Your task to perform on an android device: Share the train schedule information from Sao Paulo to Brooklin with my brother Tiago at tiago121@gmail.com in the CityMapper app.
Image 0: 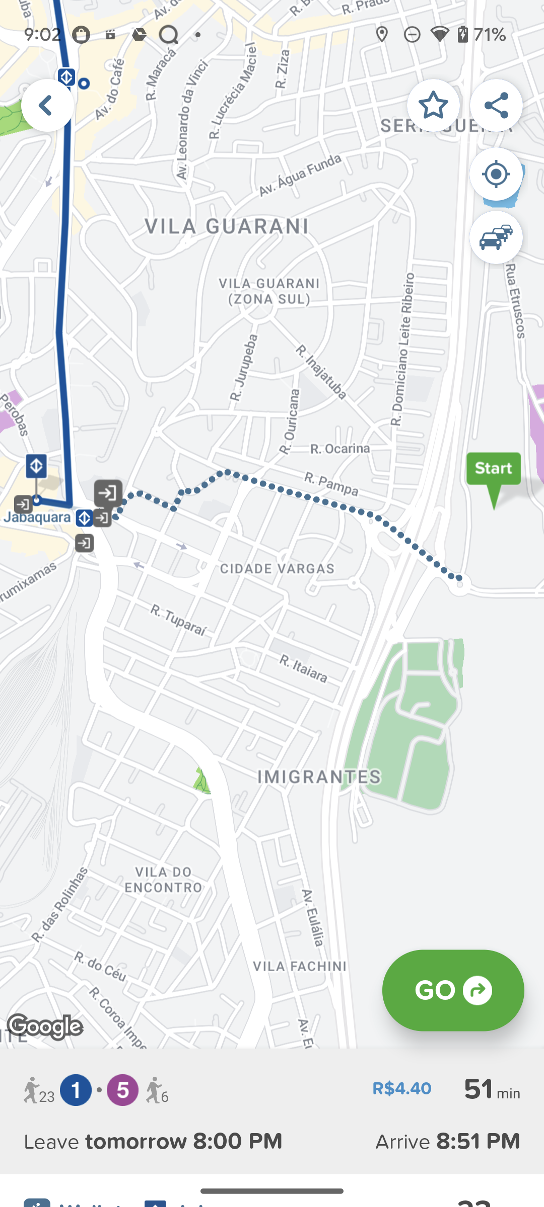
Click on the share icon at the top right corner of the screen
Step 0: click (496, 105)
Image 1: 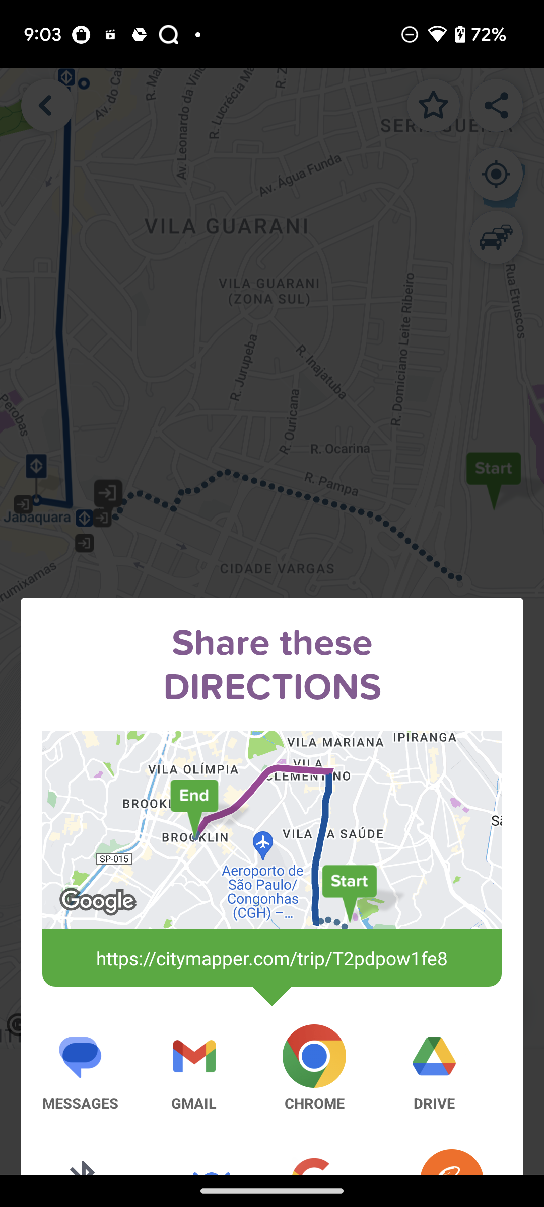
Click on GMAIL option
Step 1: click (193, 1068)
Image 2: 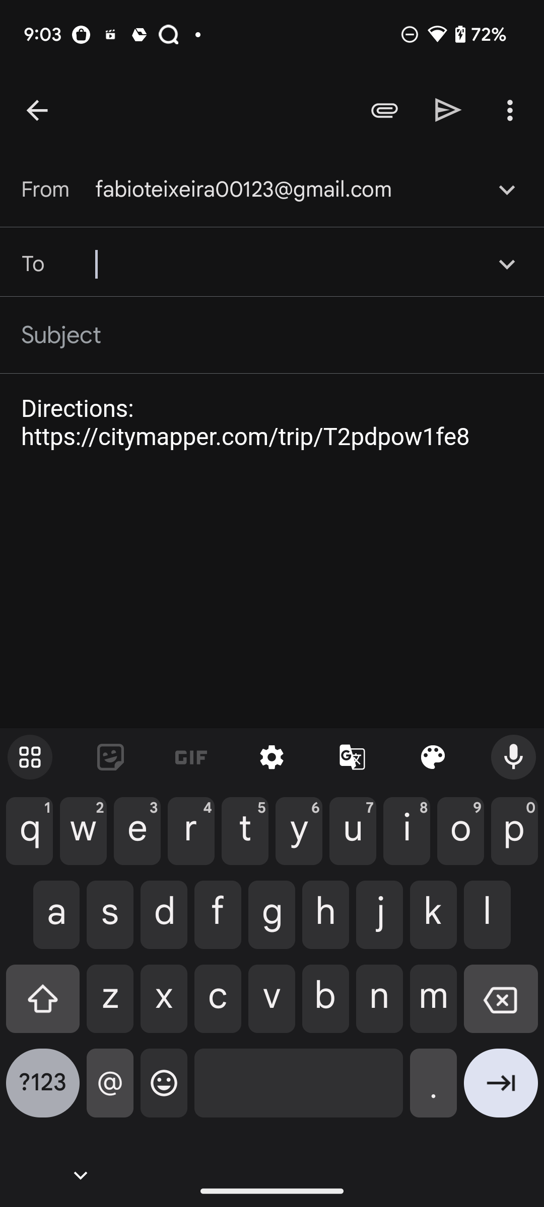
Add recipient as tiago121@gmail.com
Step 2: type " tiago121@gmail.com"
Image 3: 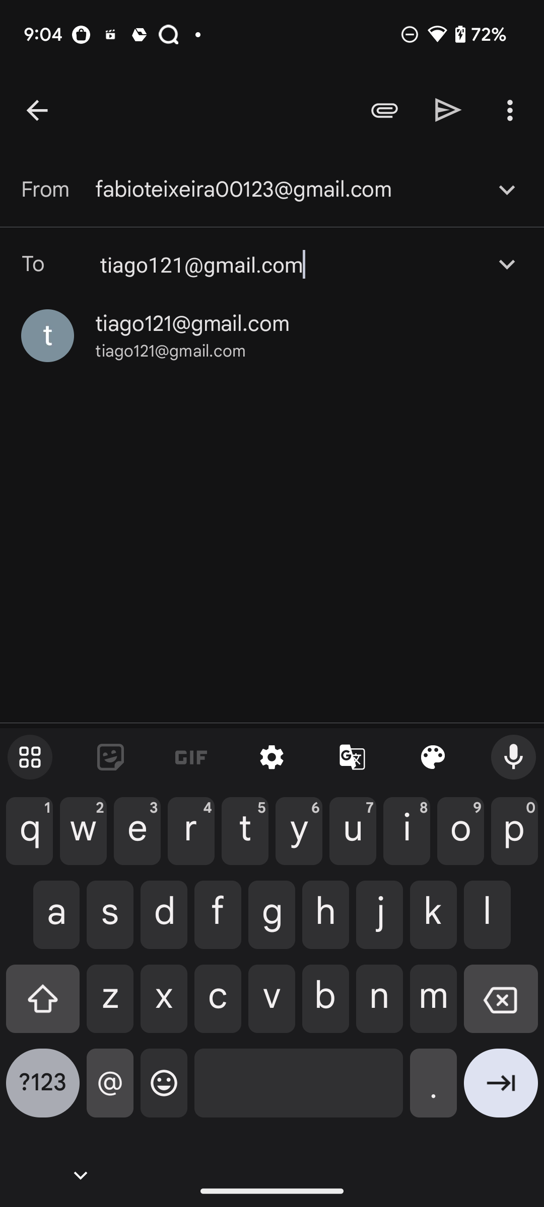
Click on tiago121@gmail.com
Step 3: click (192, 323)
Image 4: 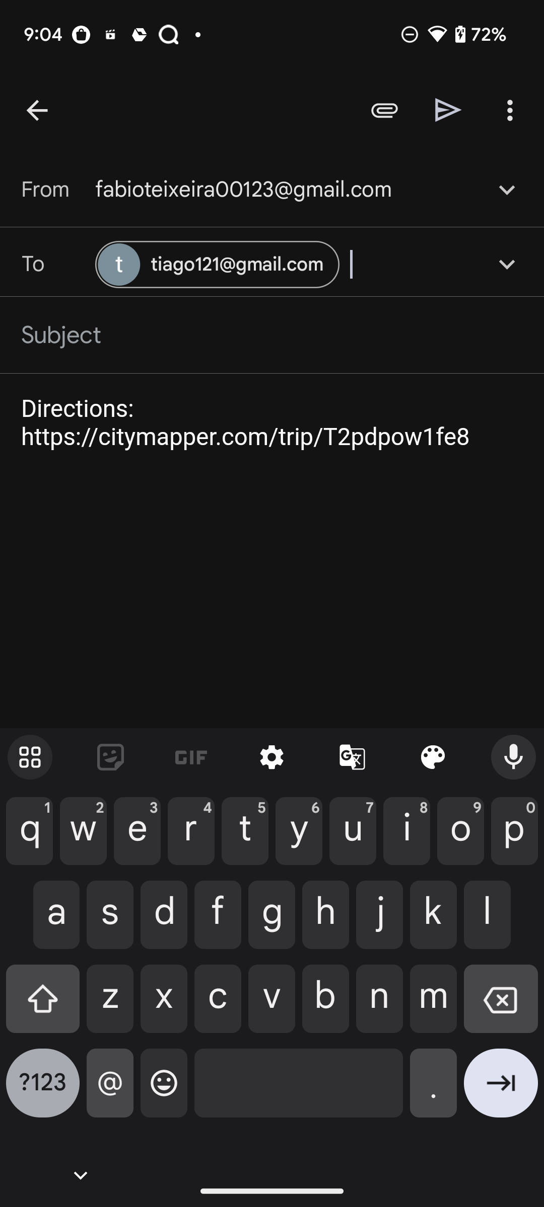
Click on the send icon at the top right corner of the screen
Step 4: click (448, 110)